Your task to perform on an android device: I need to download the Techfile pdf file from the TeraBox app.
Image 0: 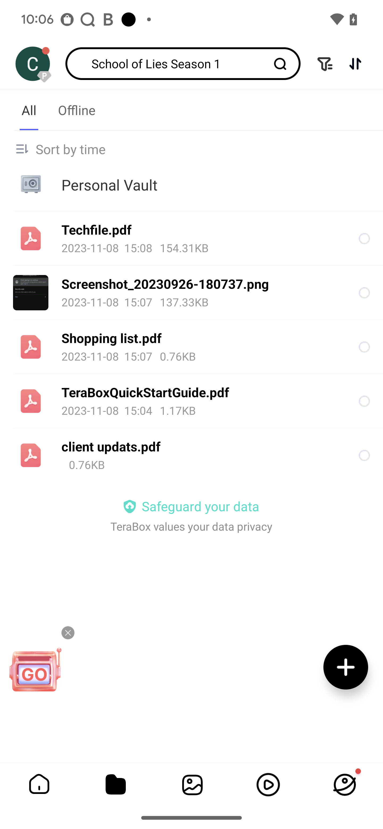
Click on the techfile pdf to download the file
Step 0: click (203, 229)
Image 1: 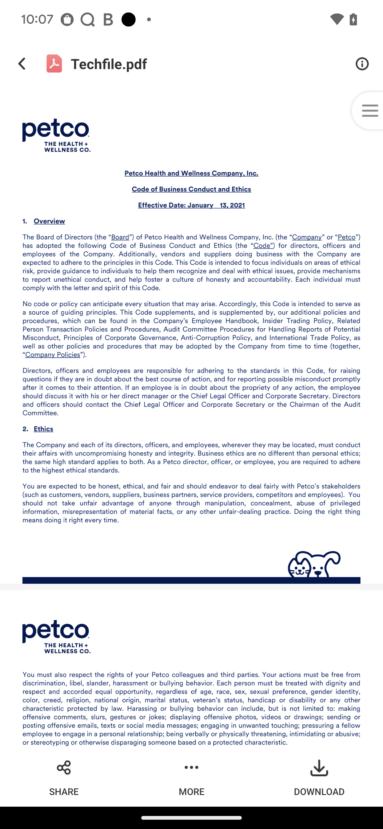
Click on the download icon to save the file
Step 1: click (319, 777)
Image 2: 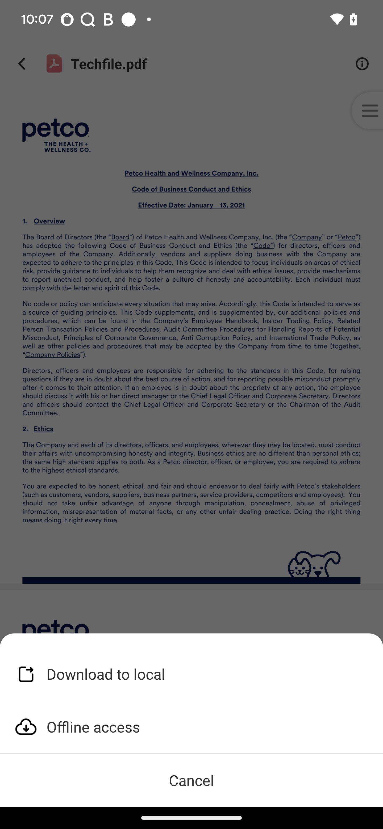
Click on the download to local
Step 2: click (106, 674)